Your task to perform on an android device: Select the train starting at 2:19 a.m. and view its information about its departure time and arrival time.
Image 0: 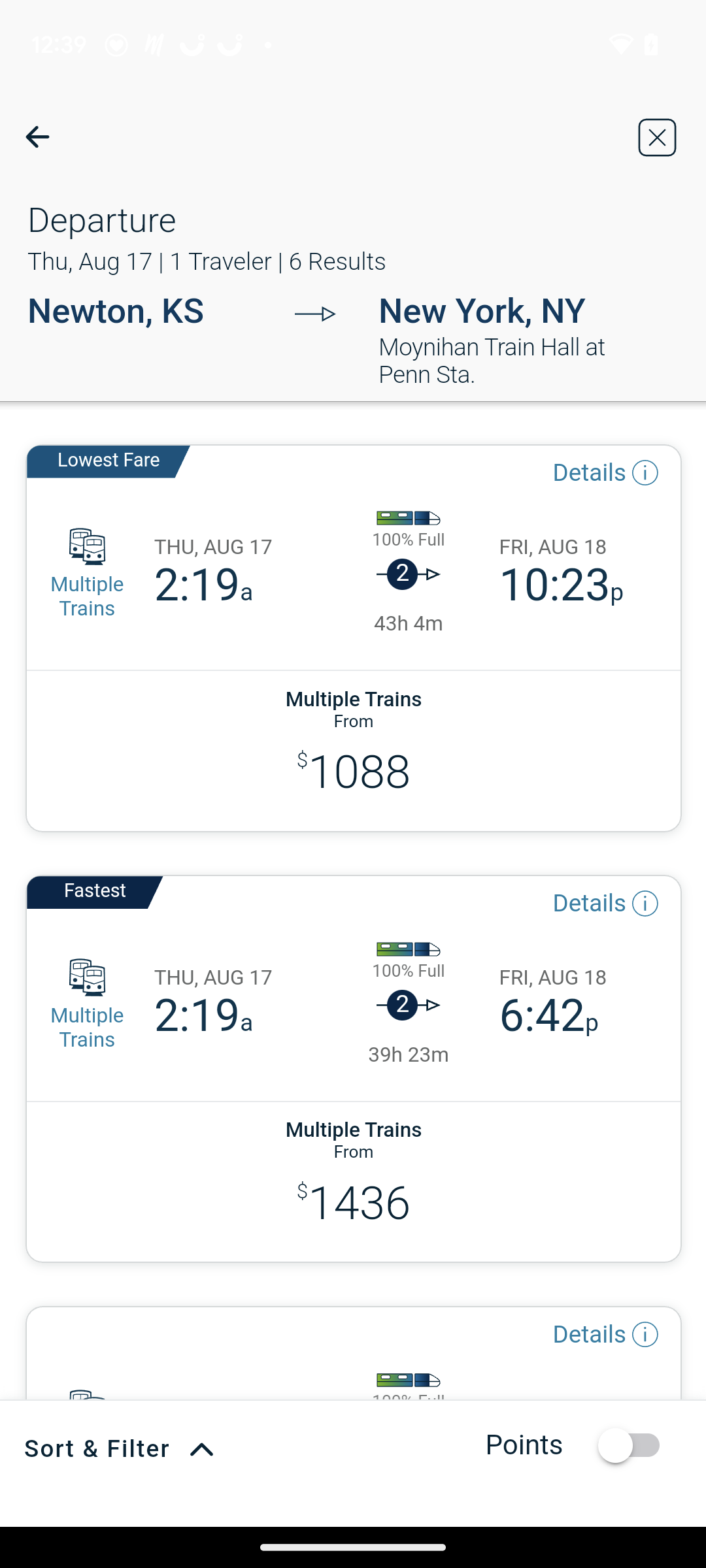
Click on the Details option in the top-right corner of the first tab.
Step 0: click (616, 476)
Image 1: 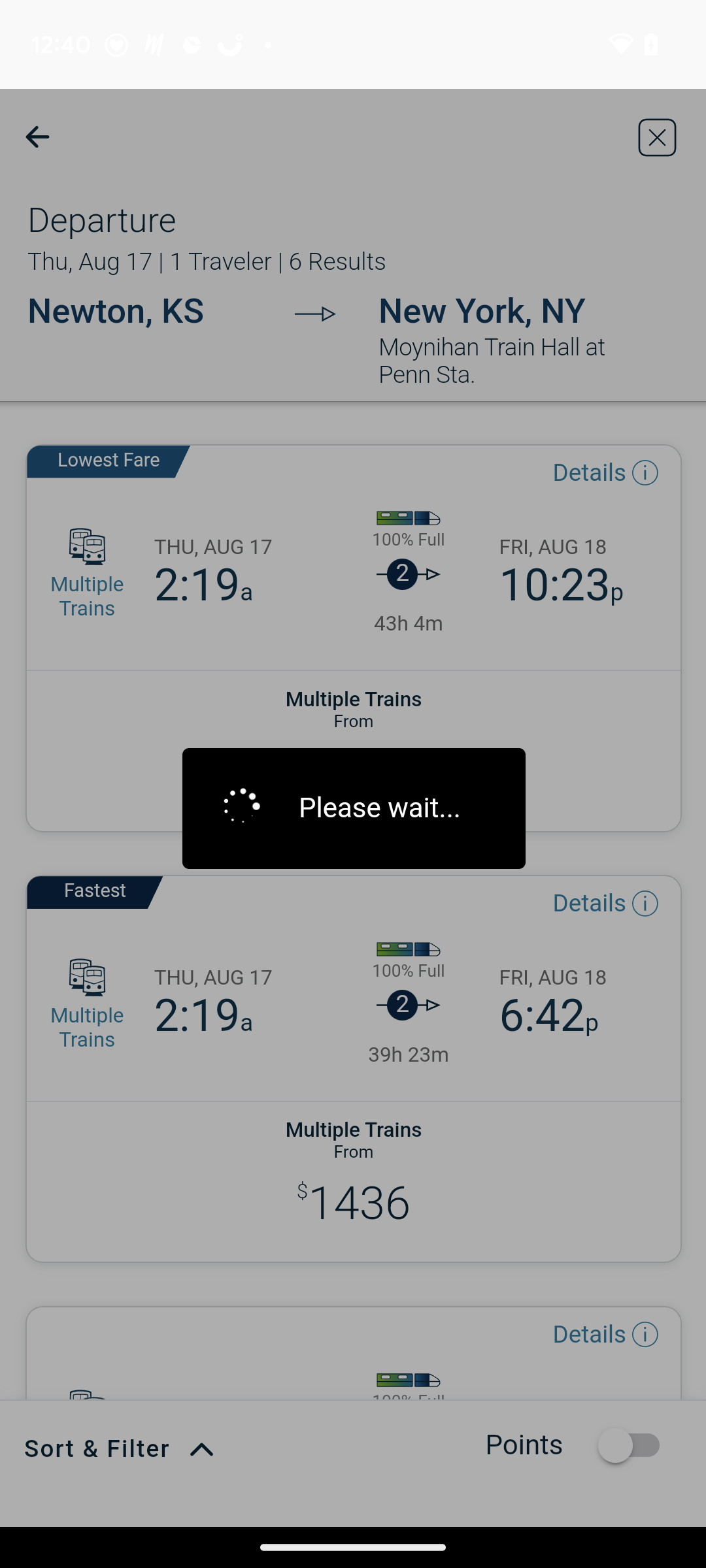
Click on the Details option in the top-right corner of the first tab.
Step 1: wait
Image 2: 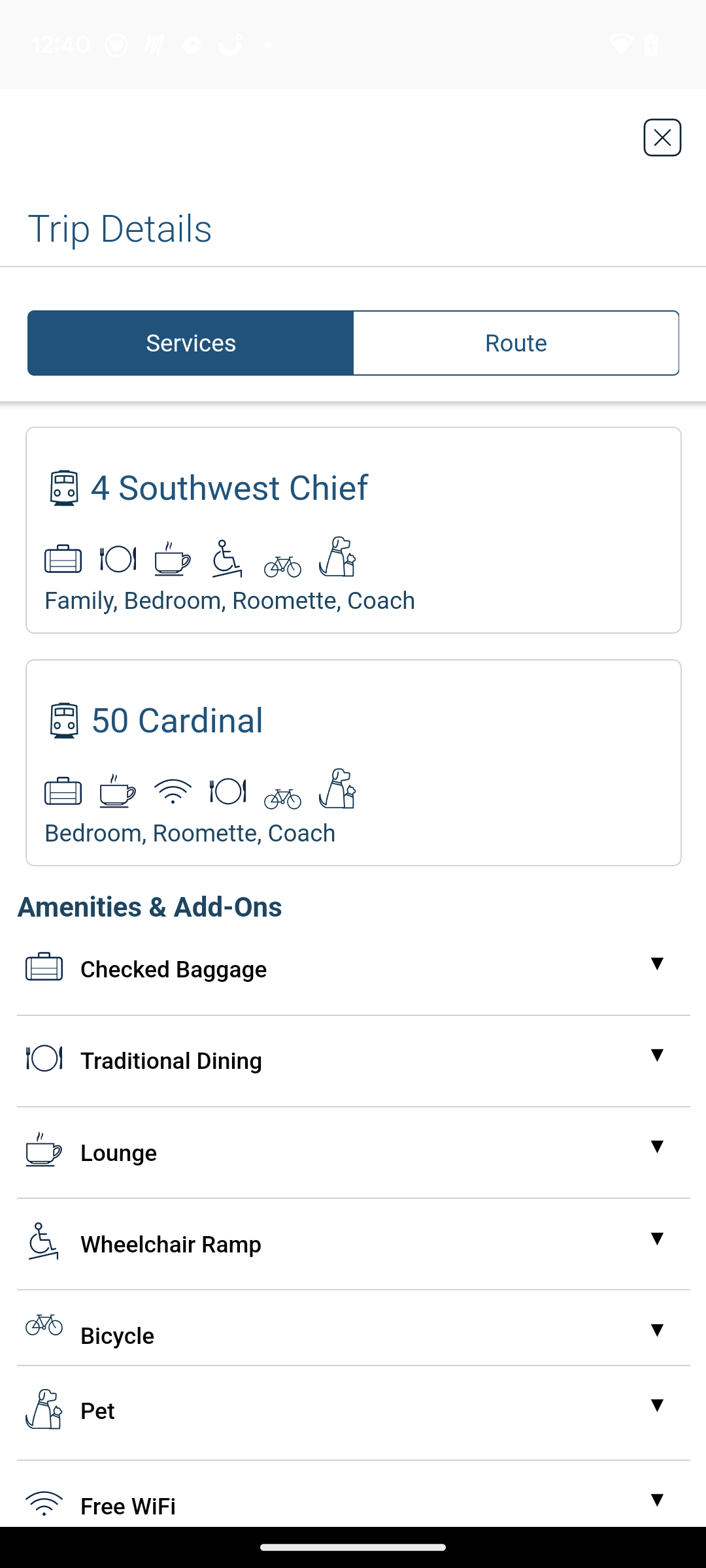
Click on the Route tab on the right side.
Step 2: click (517, 342)